Your task to perform on an android device: For the purpose of hearing fast music, I want to change the playback speed from regular to 1.75x.
Image 0: 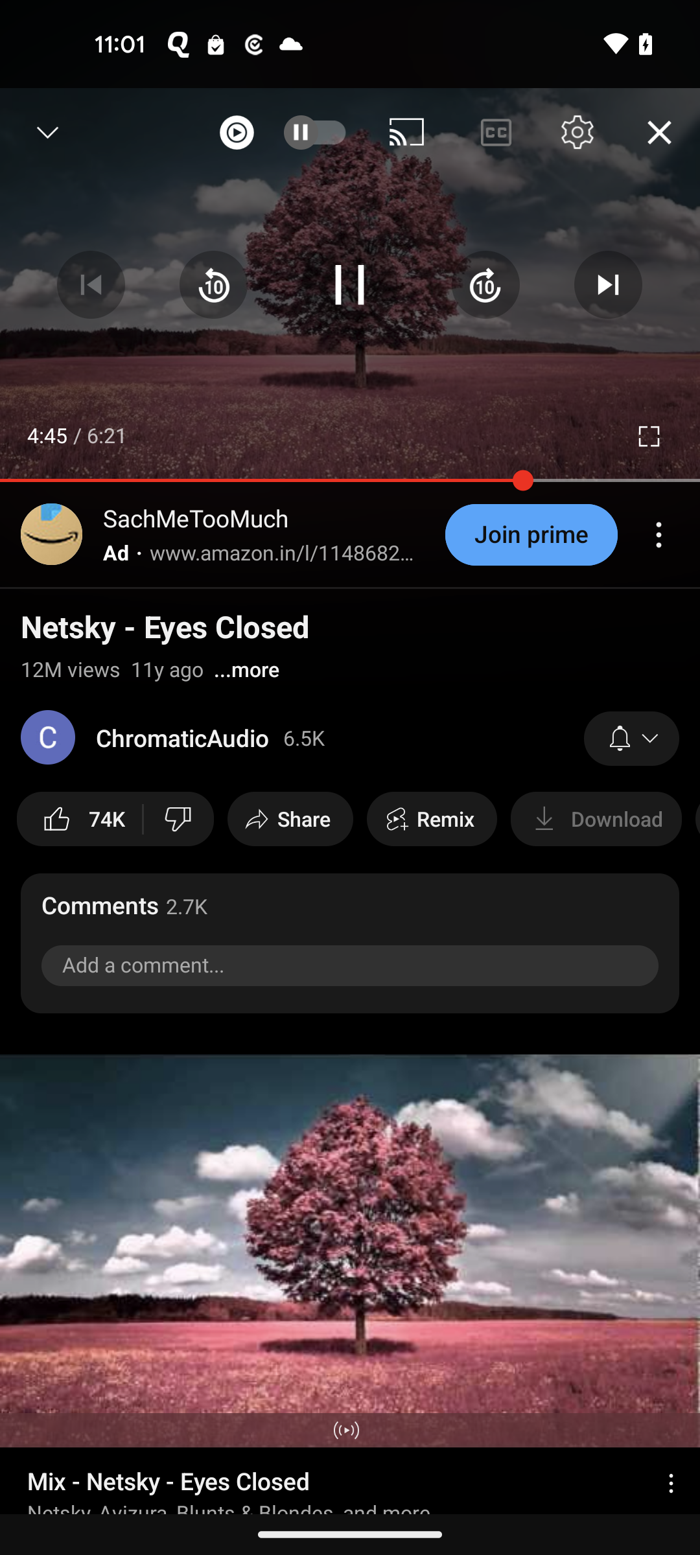
Tap on the settings icon at the top of the screen
Step 0: click (577, 132)
Image 1: 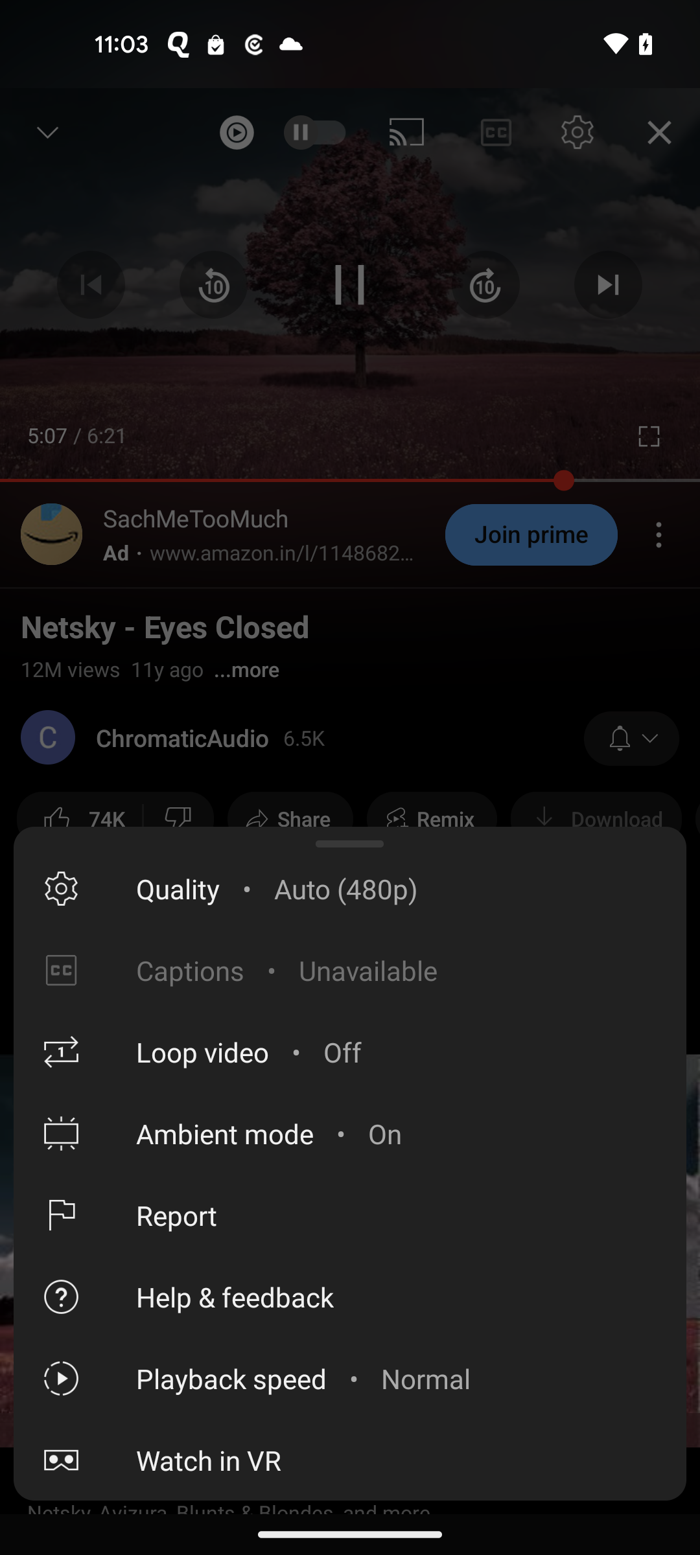
Tap on the playback speed option
Step 1: click (204, 1378)
Image 2: 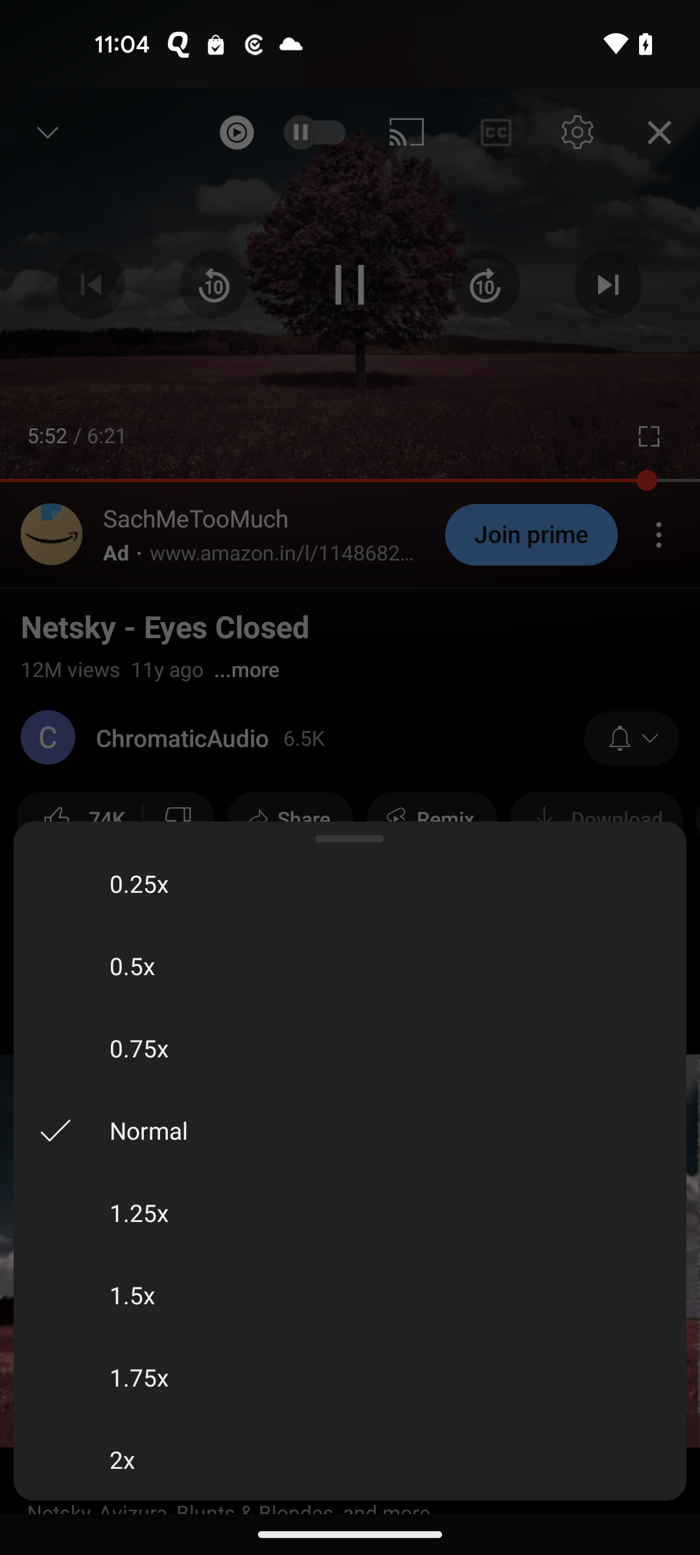
Select the speed 1.75x
Step 2: click (139, 1377)